Your task to perform on an android device: In the Fit App ,share the Morning walk activity data to dbwscratch.test.id2@gmail.com on the gmail
Image 0: 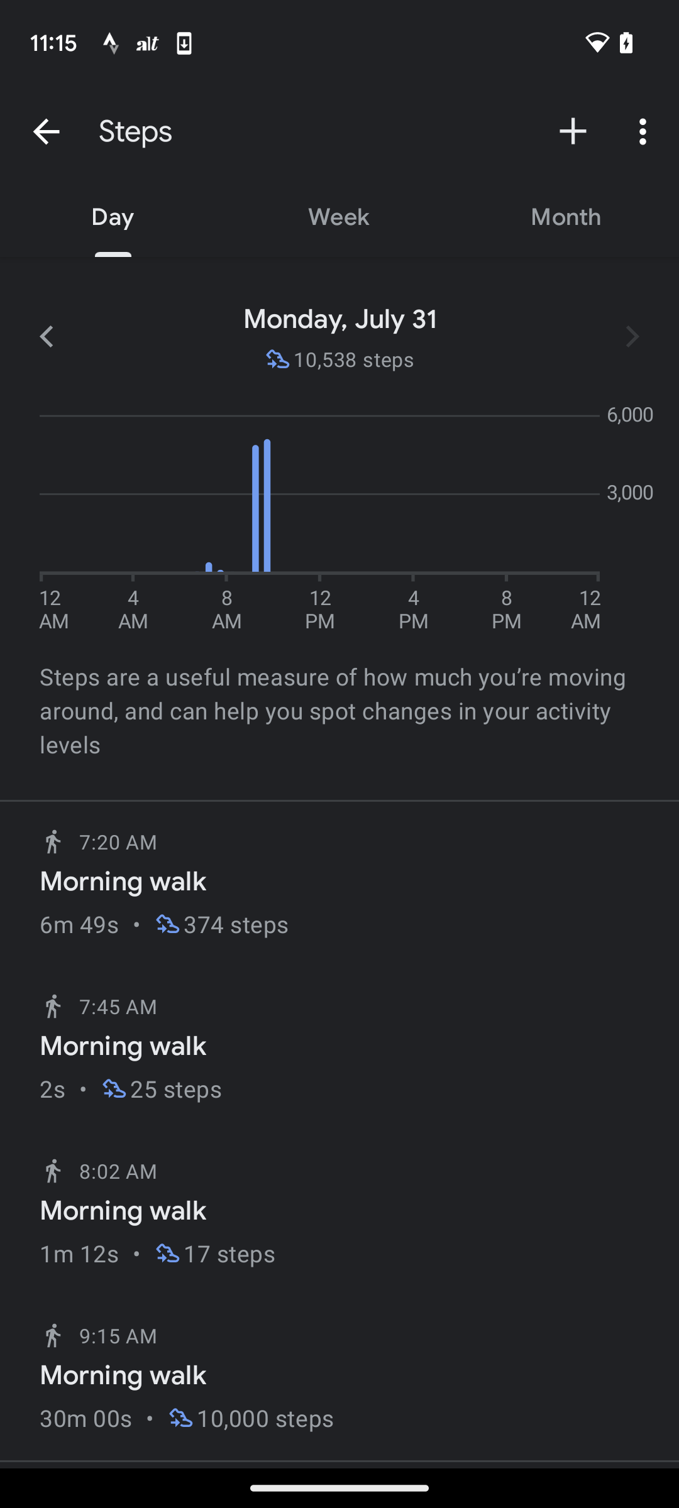
Click on the Morning walk option
Step 0: click (339, 884)
Image 1: 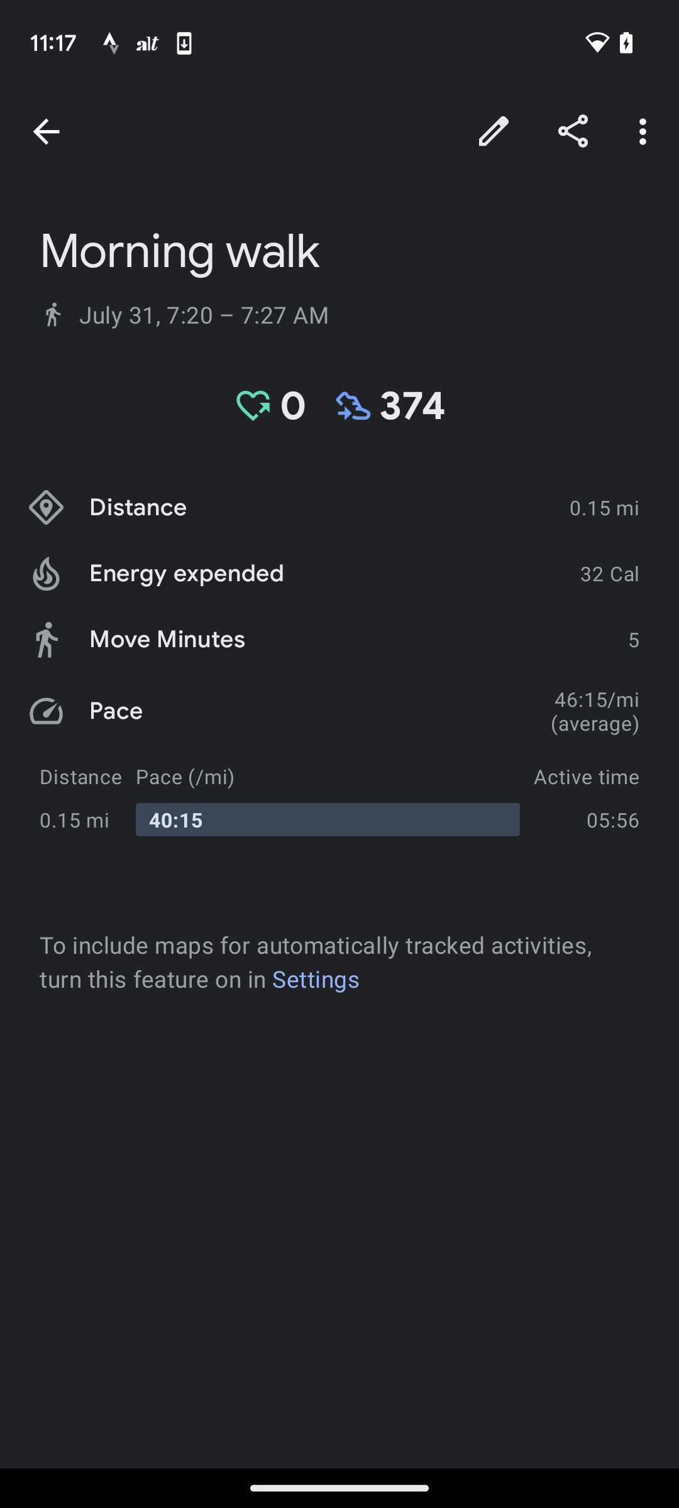
Click on the share icon at the top right corner
Step 1: click (573, 131)
Image 2: 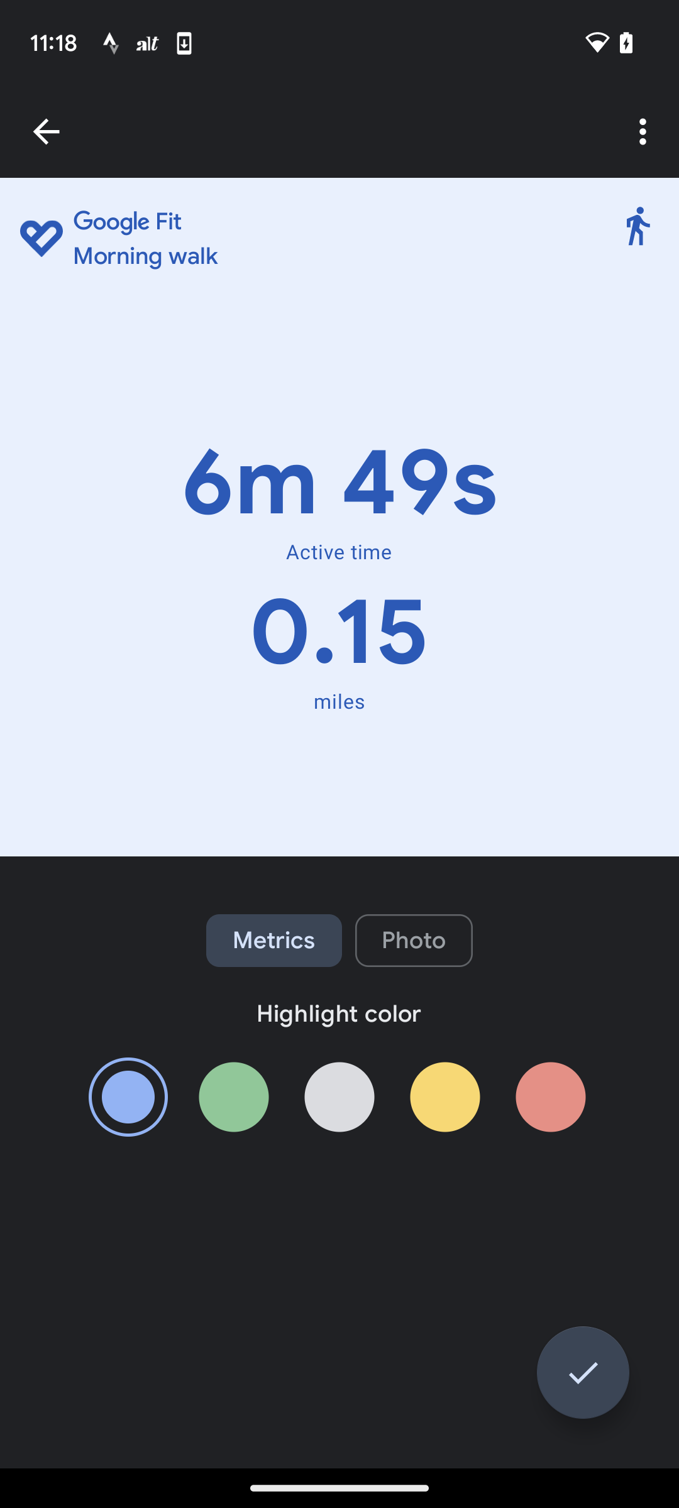
Click on the tick icon at the bottom left corner
Step 2: click (583, 1372)
Image 3: 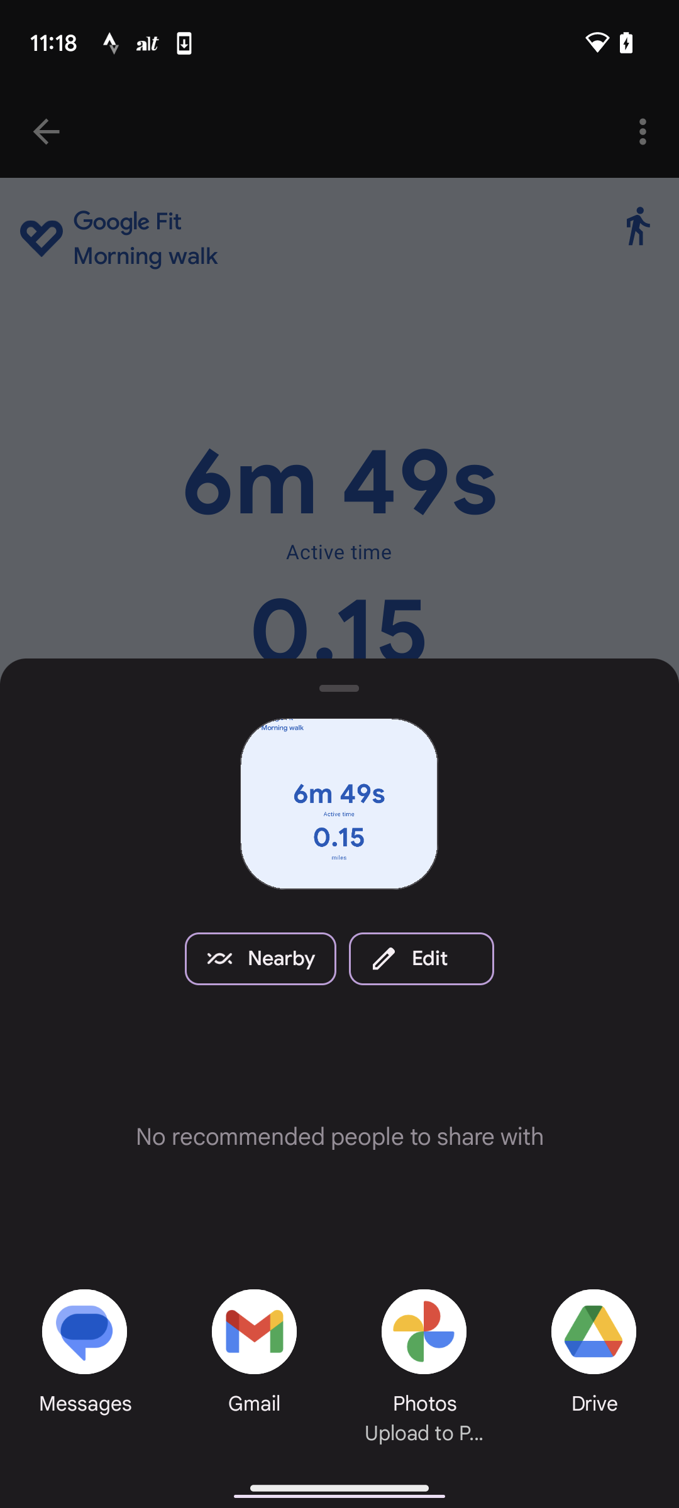
Click on the Gmail option at the bottom
Step 3: click (253, 1331)
Image 4: 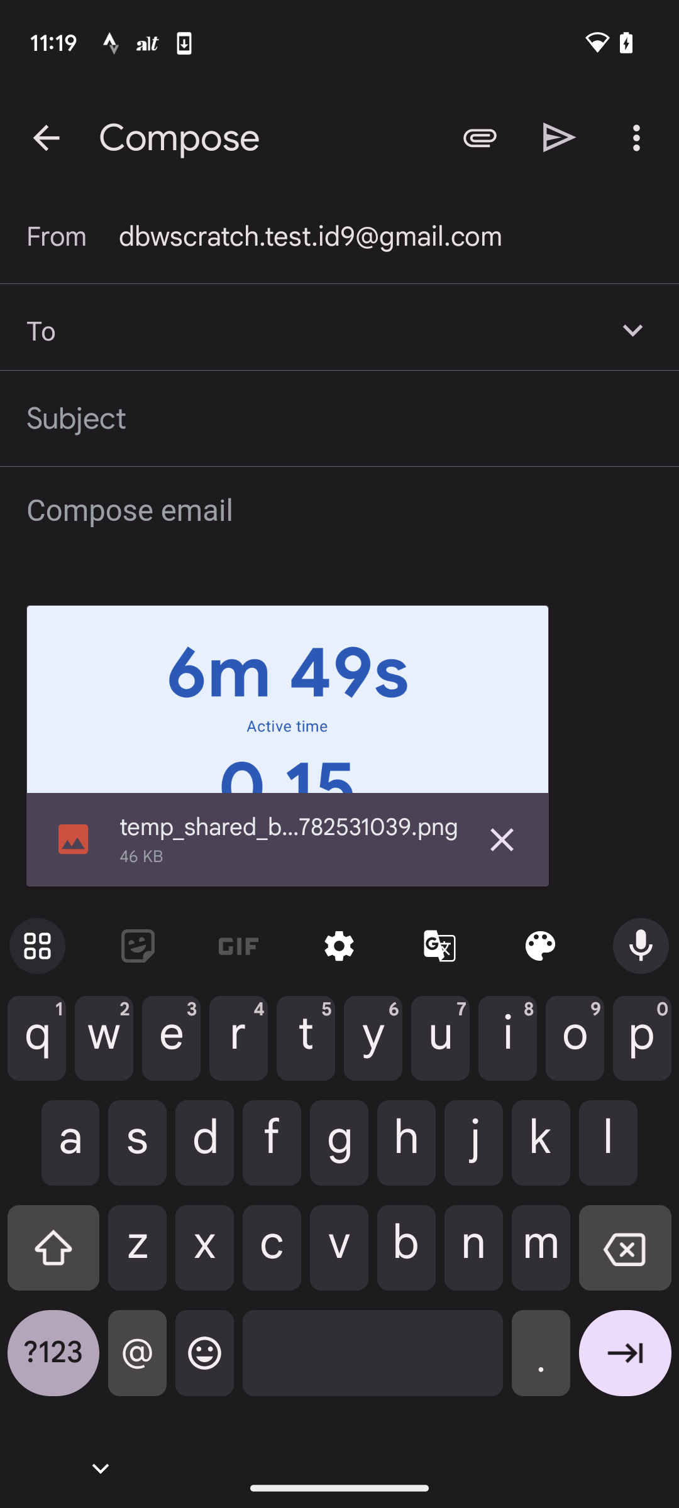
Type the mail id dbwscratch.test.id2@gmail.com
Step 4: type "dbwscratch.test.id2@gmail.com"
Image 5: 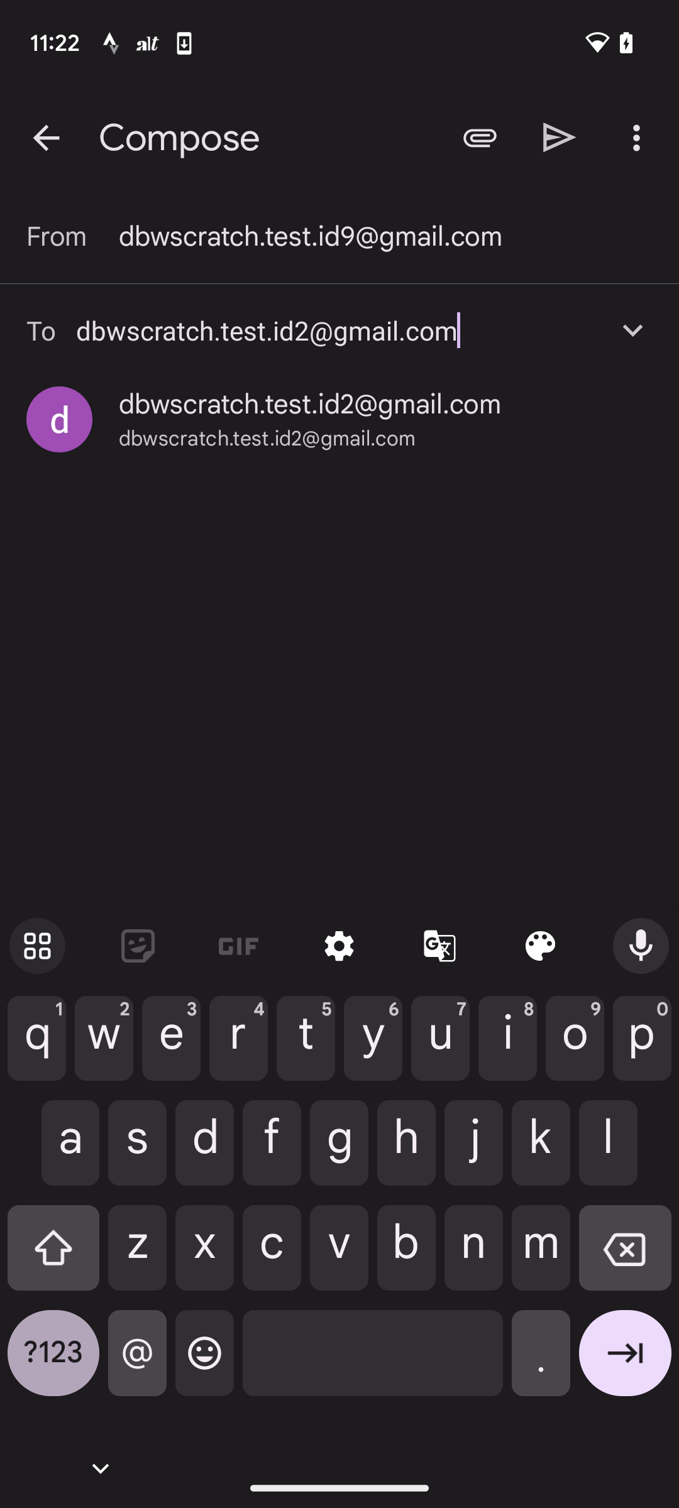
Click on the below suggestion
Step 5: click (309, 404)
Image 6: 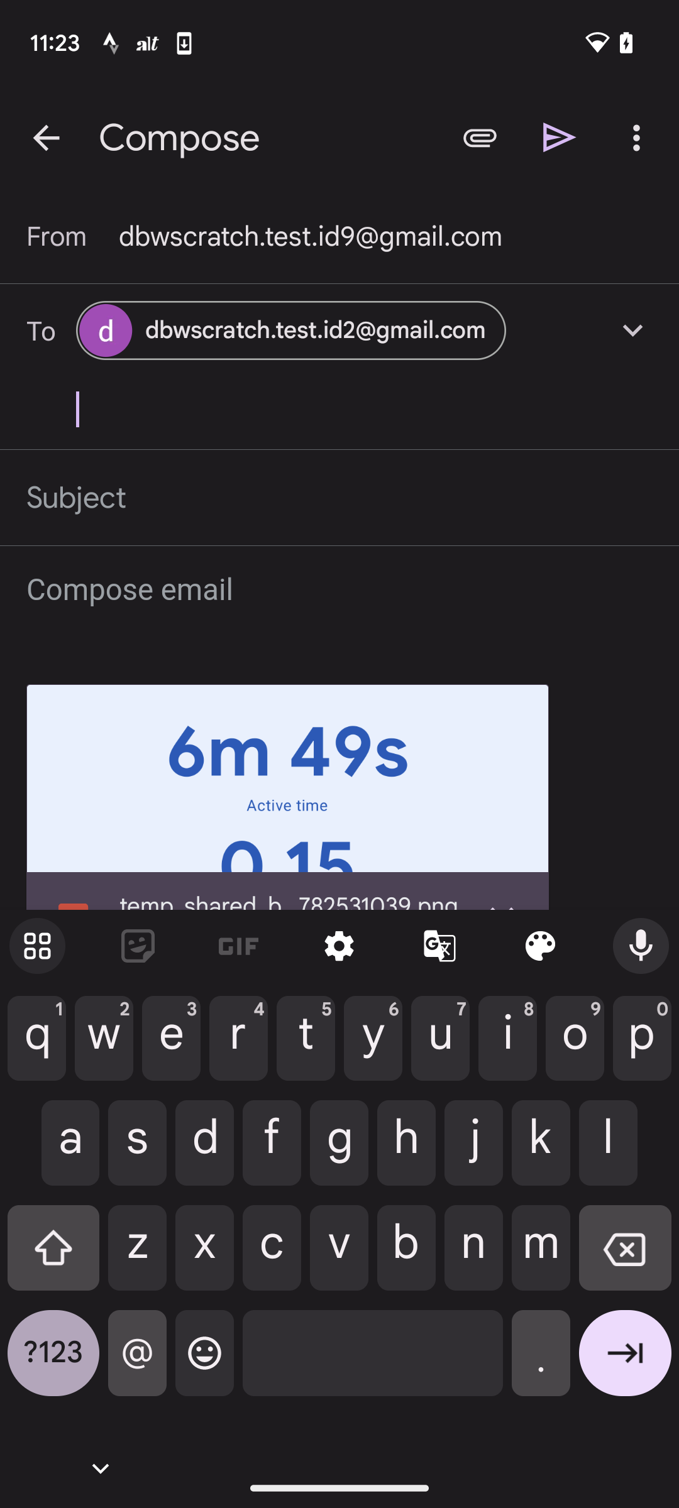
Click on the send icon at the top right corner
Step 6: click (560, 137)